Your task to perform on an android device: On the Drive app, share the pdf named Typhoon with my friend Amelia Miller on her gmail account, amelia.miller2709@gmail.com.
Image 0: 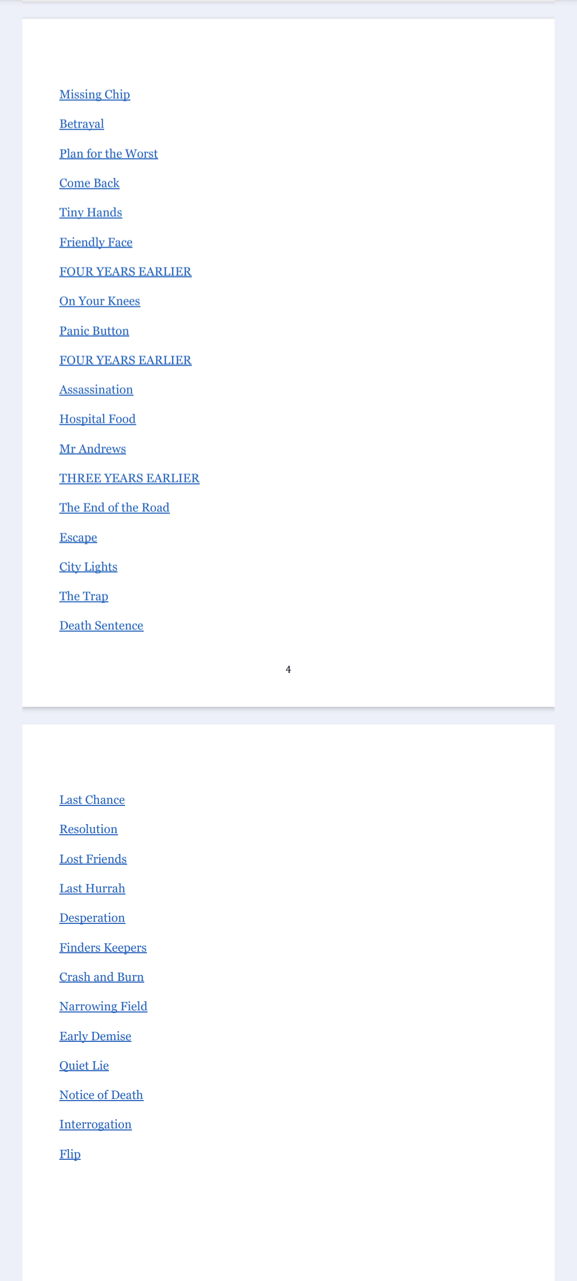
Scroll down on the screen.
Step 0: scroll up
Image 1: 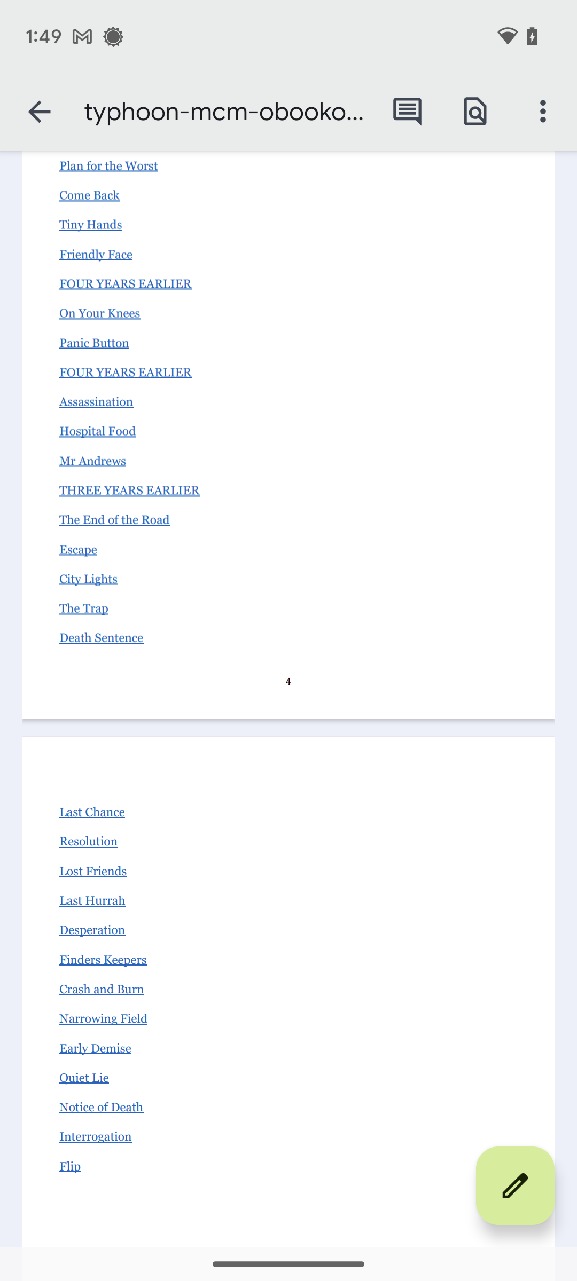
Scroll down on the screen.
Step 1: scroll up
Image 2: 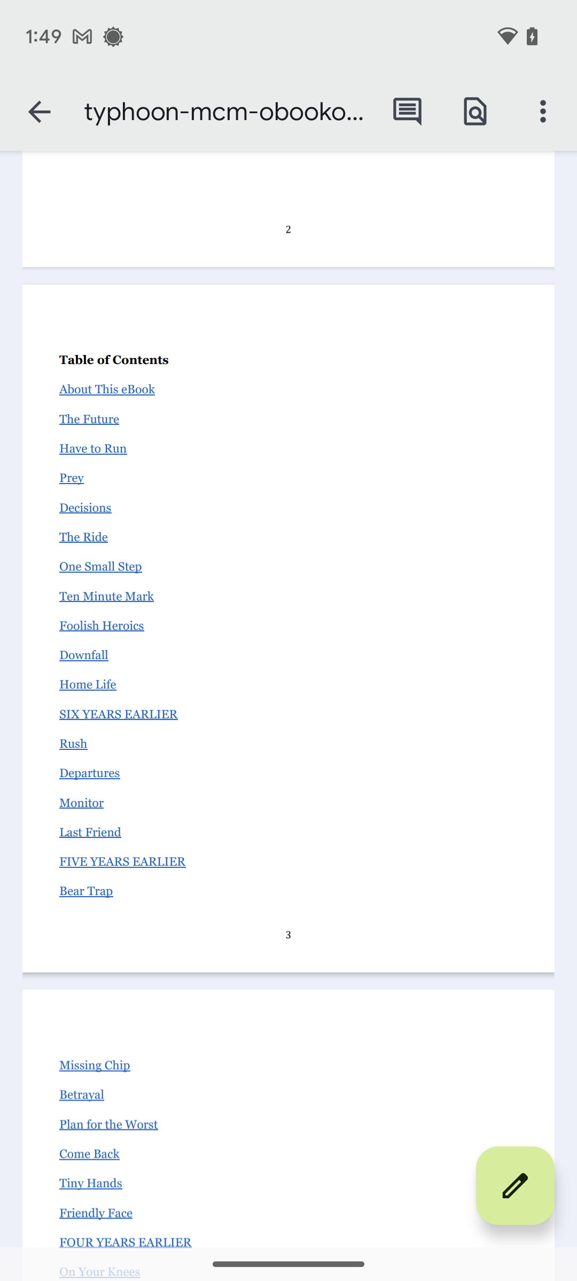
Click on the three-dot icon at the top-right corner of the screen.
Step 2: click (543, 112)
Image 3: 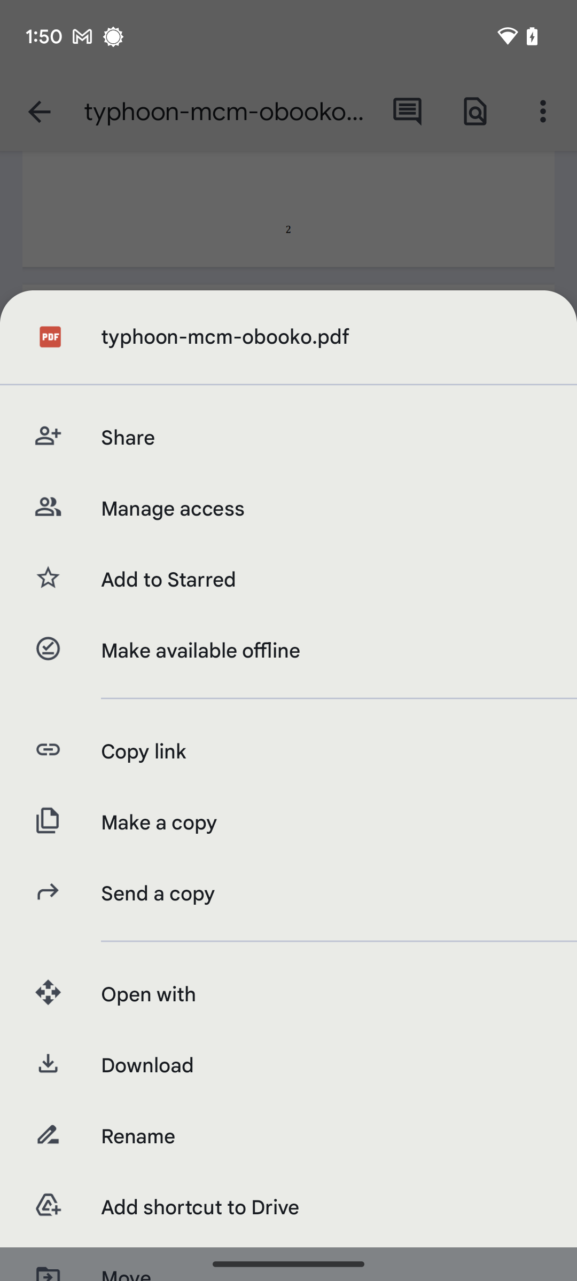
Click on Share option.
Step 3: click (322, 438)
Image 5: 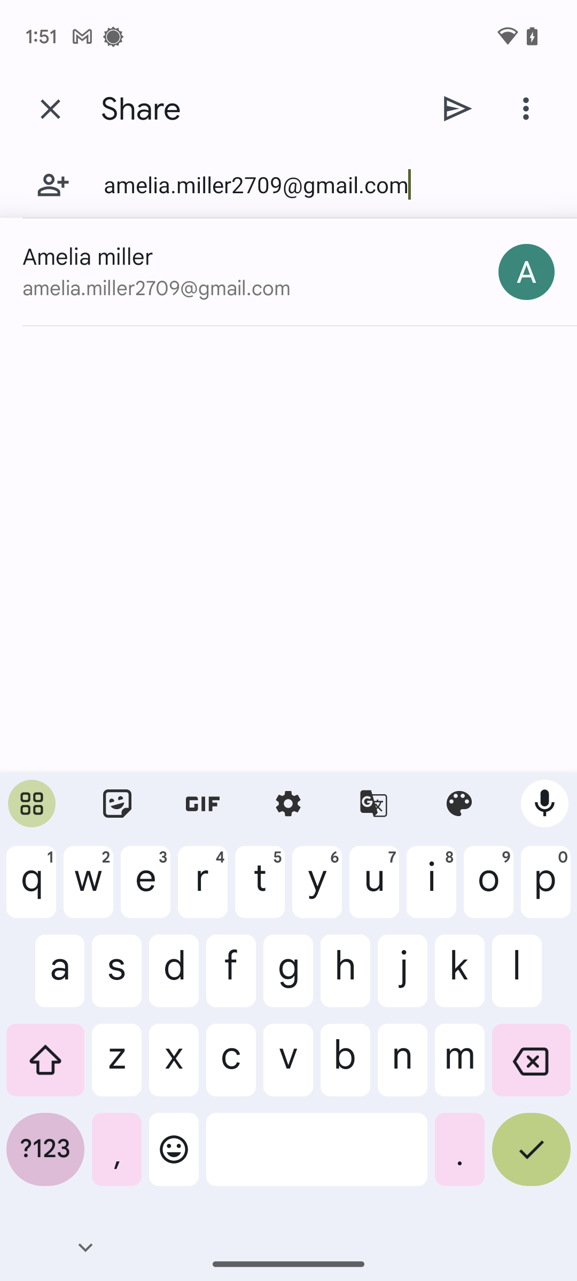
Click on the search result.
Step 5: click (252, 257)
Image 6: 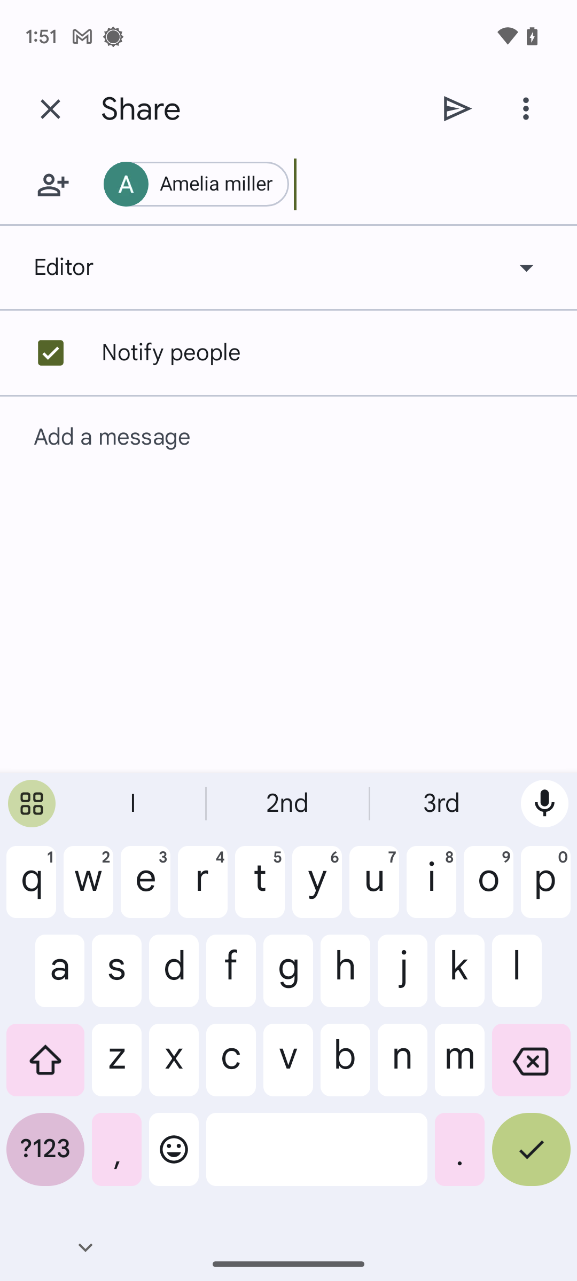
Click on the send icon at the top-right corner of the screen.
Step 6: click (458, 108)
Image 7: 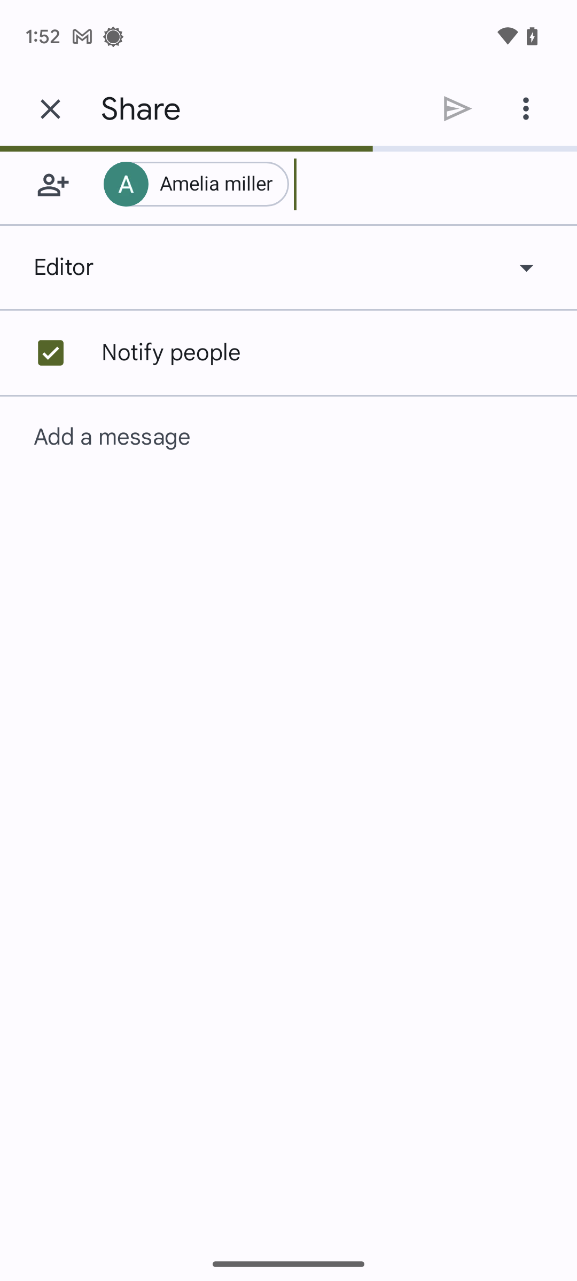
Click on the send icon at the top-right corner of the screen.
Step 7: wait